Your task to perform on an android device: I want to get the bus direction from 163 St.-Amsterdam Ave. to  Amsterdam Ave, New York
Image 0: 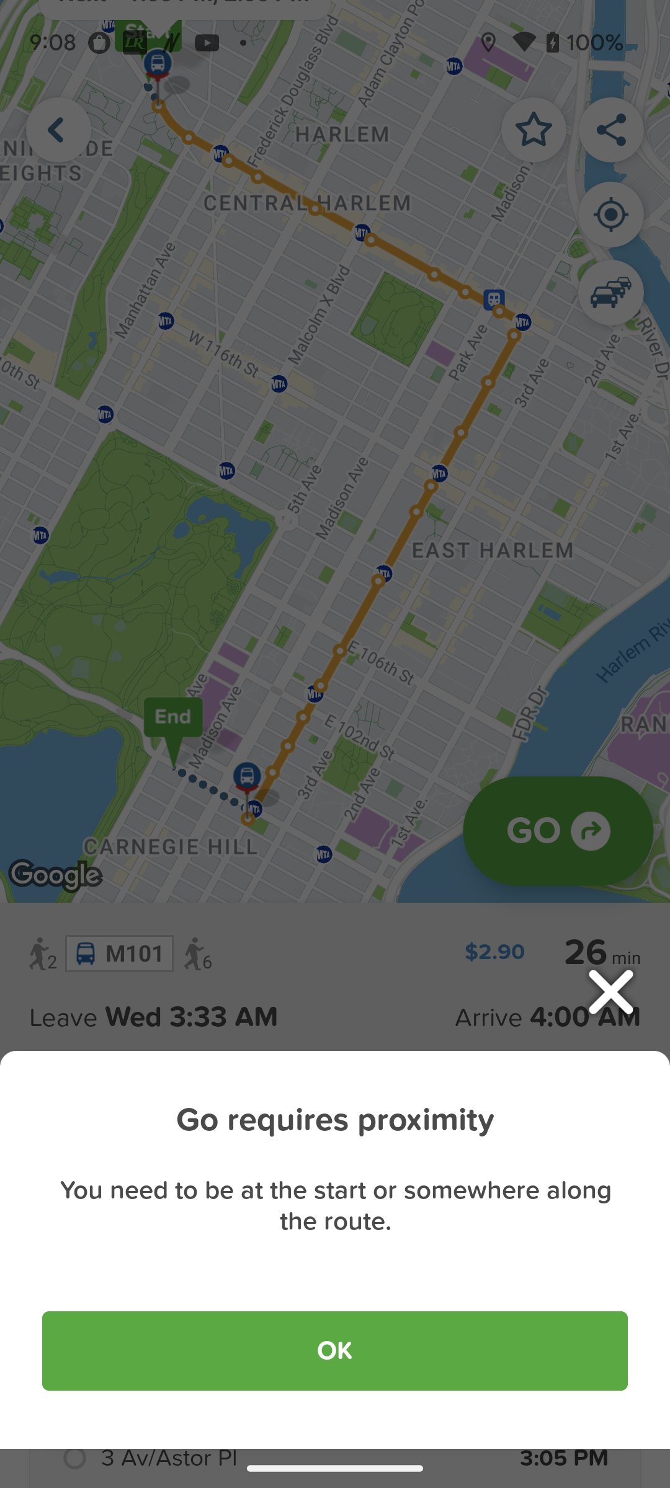
Go back to the screen
Step 0: press back button
Image 1: 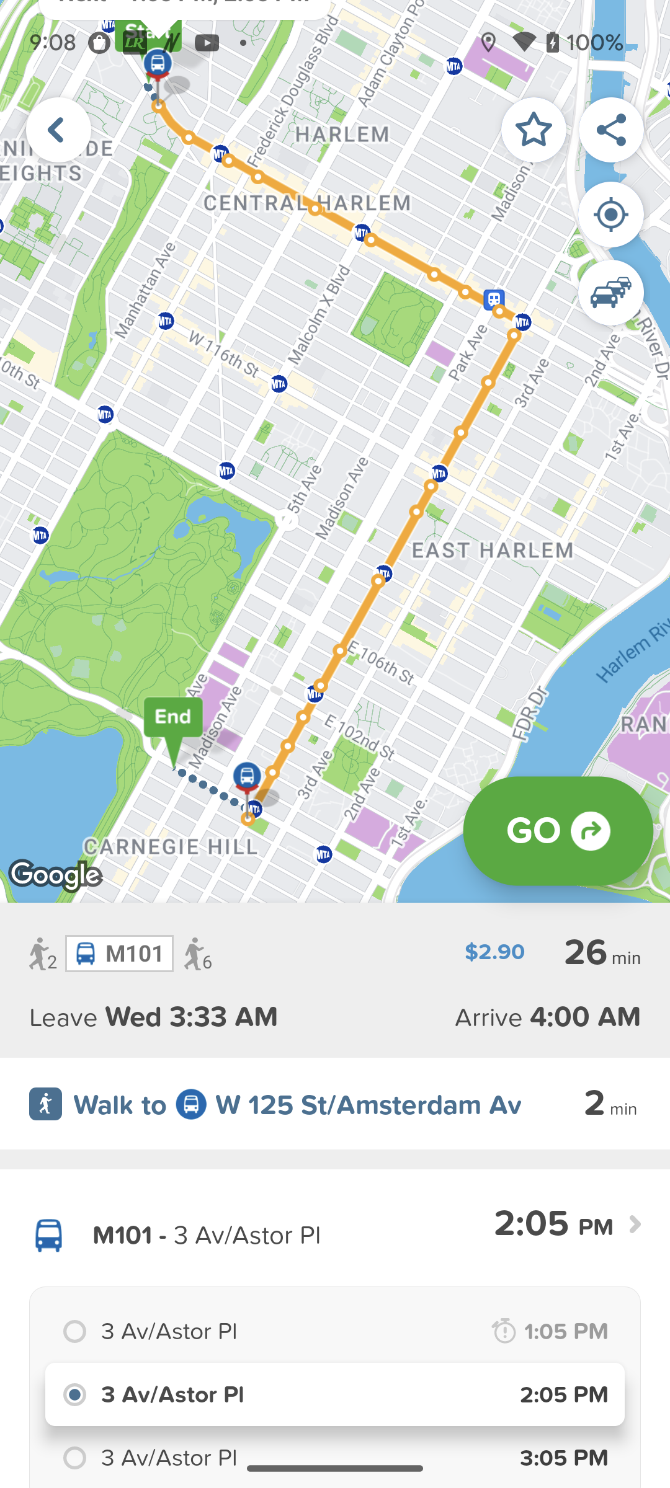
Go back to the screen
Step 1: press back button
Image 2: 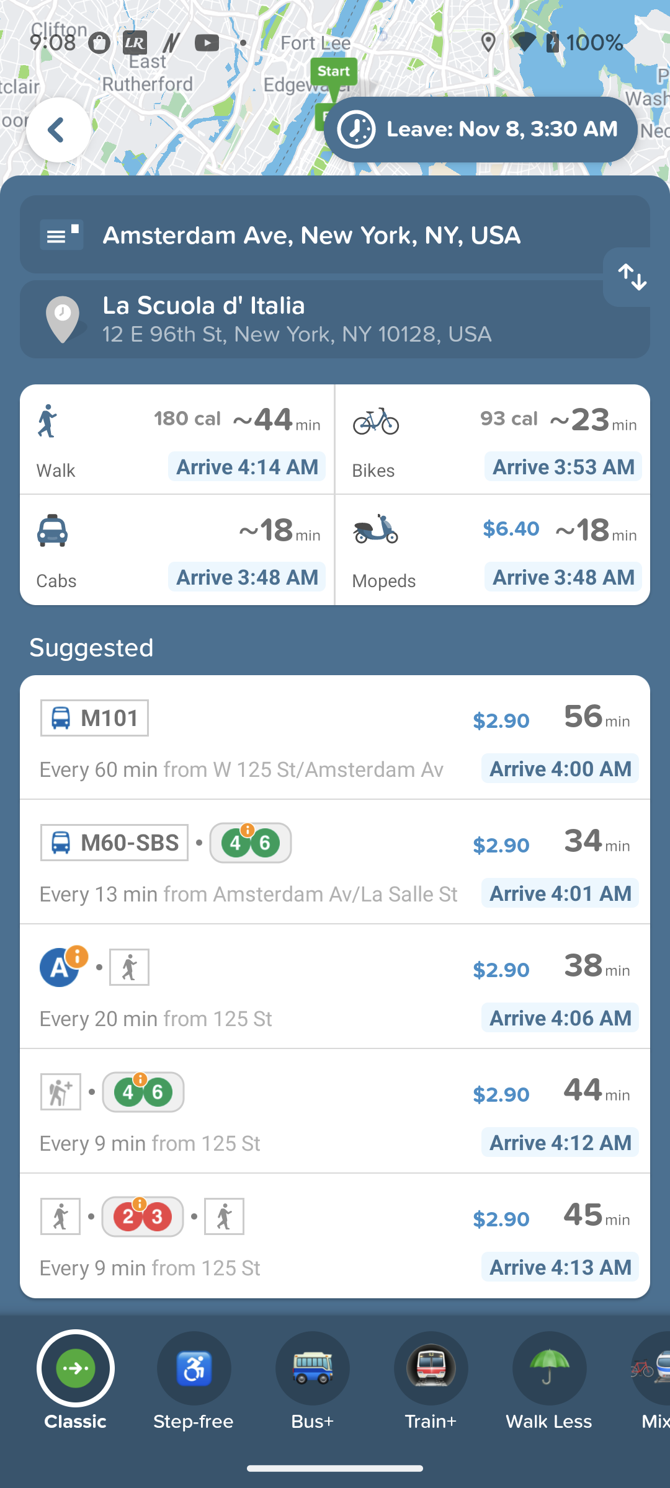
Click on the start point 
Step 2: click (363, 234)
Image 3: 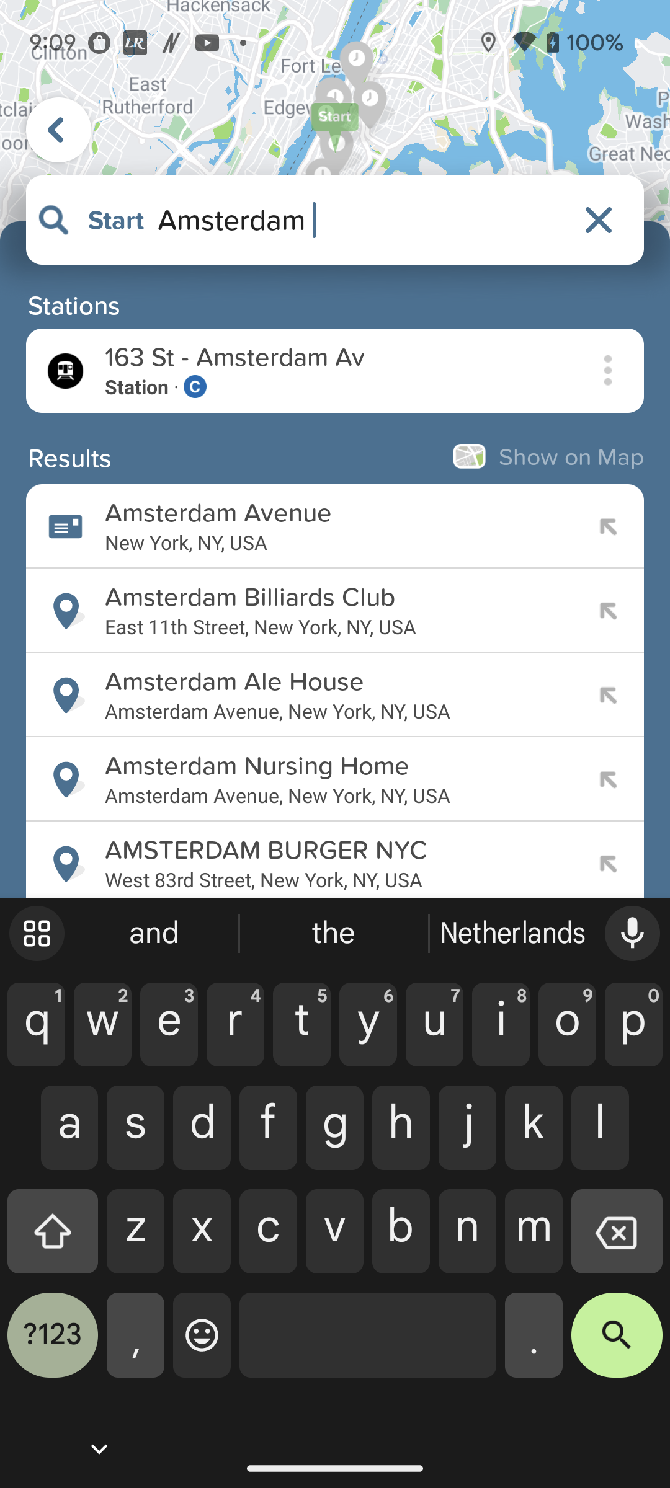
Type 163 St - Amsterdam in search bar
Step 3: type "163 St - Amsterdam"
Image 4: 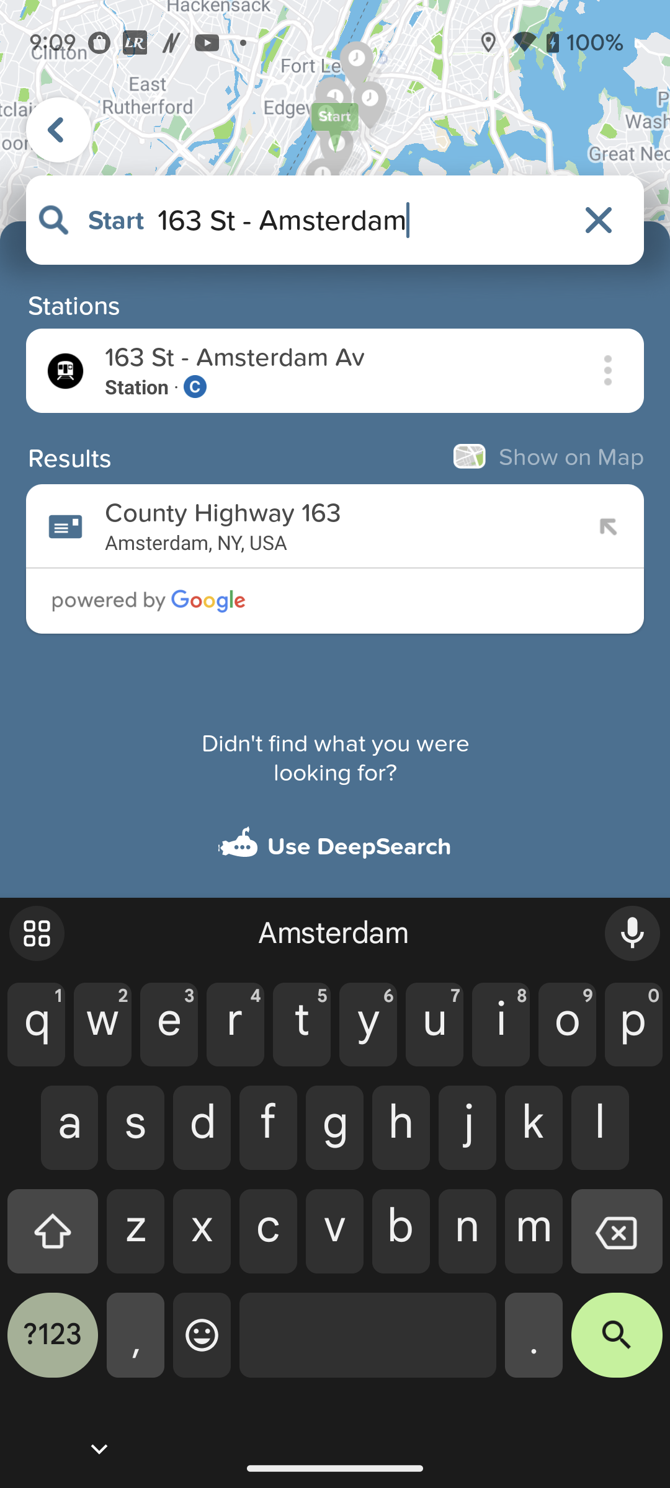
Click on the first suggestion 
Step 4: click (325, 357)
Image 5: 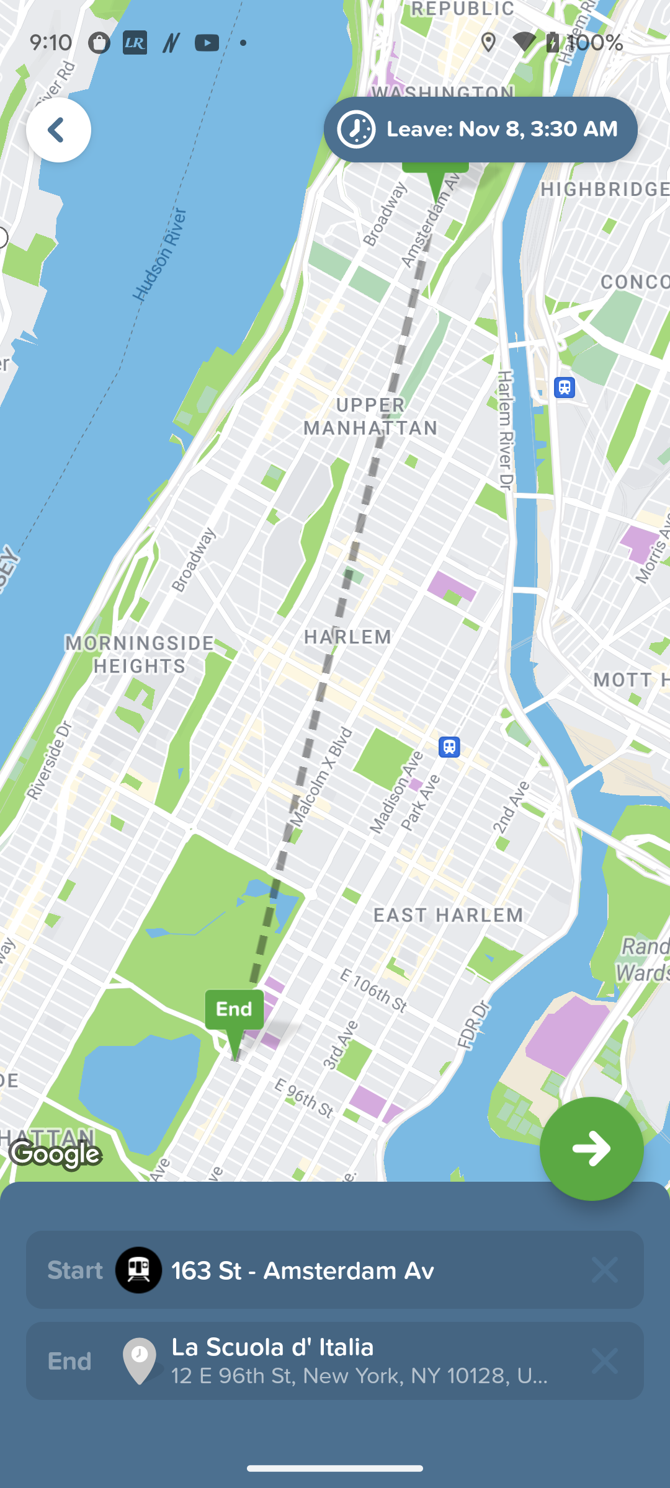
Click on the end point
Step 5: click (362, 1376)
Image 6: 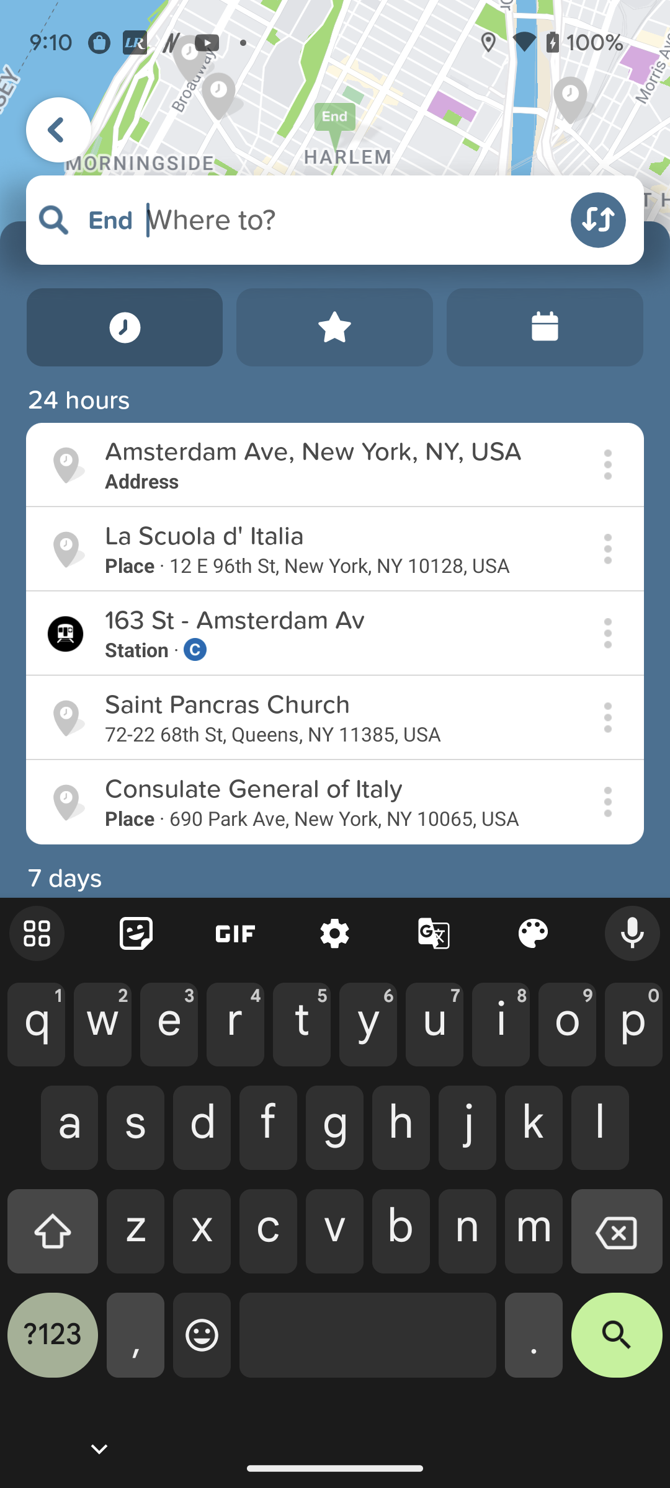
Click on the first suggestion 
Step 6: press back button
Image 7: 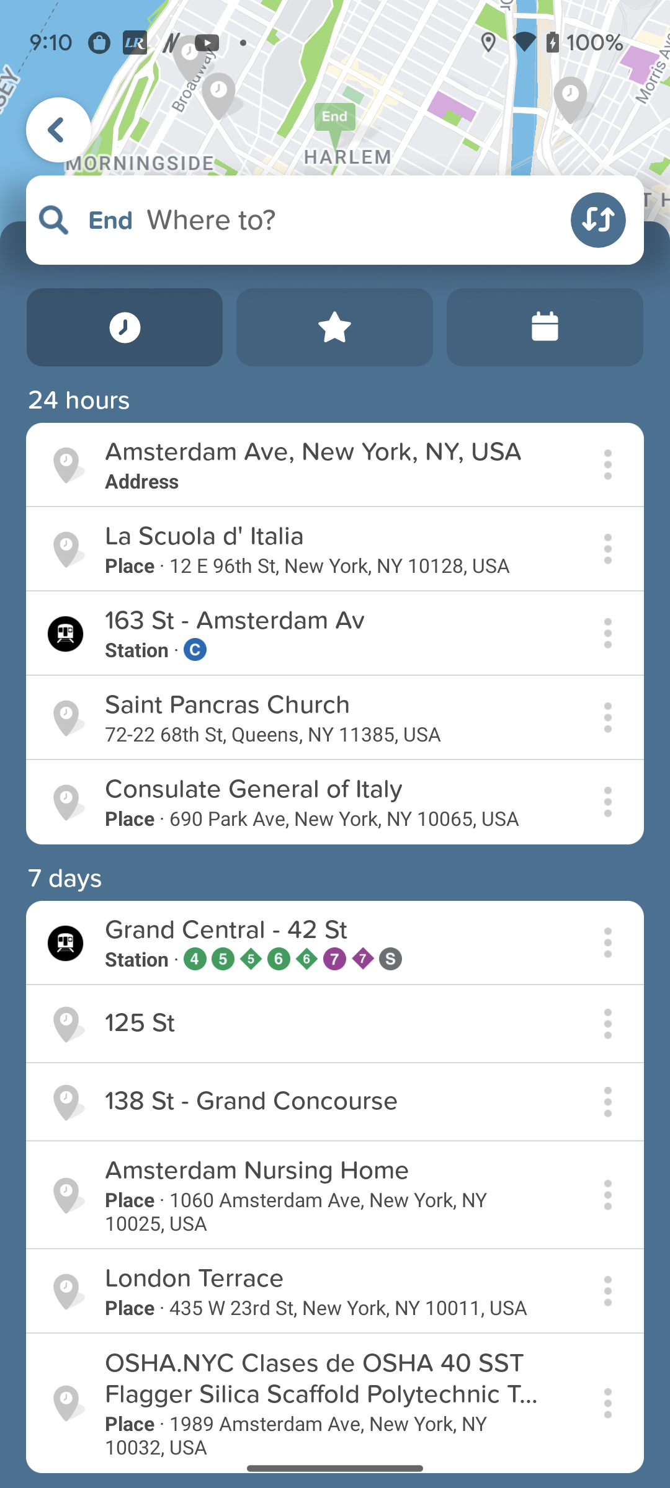
Click on the first suggestion 
Step 7: click (325, 451)
Image 8: 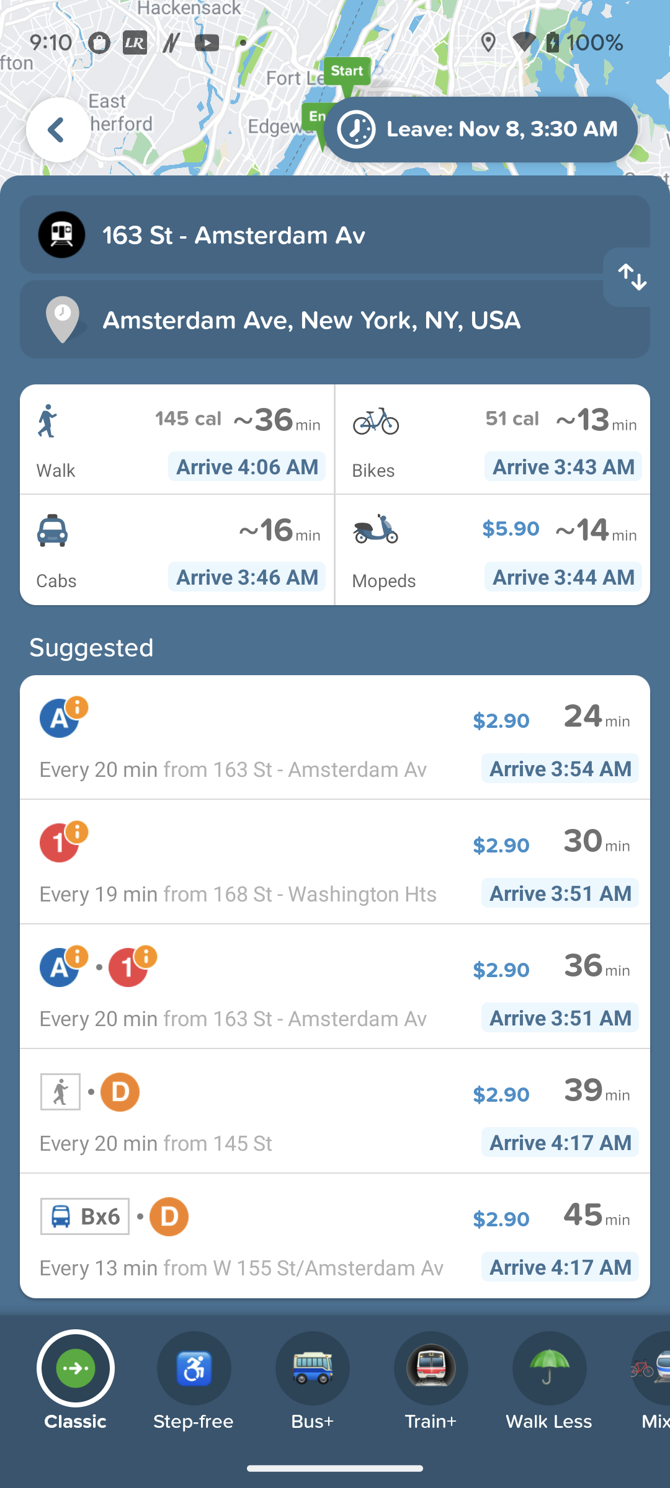
Click on the Bus icon at the bottom 
Step 8: click (296, 1389)
Image 9: 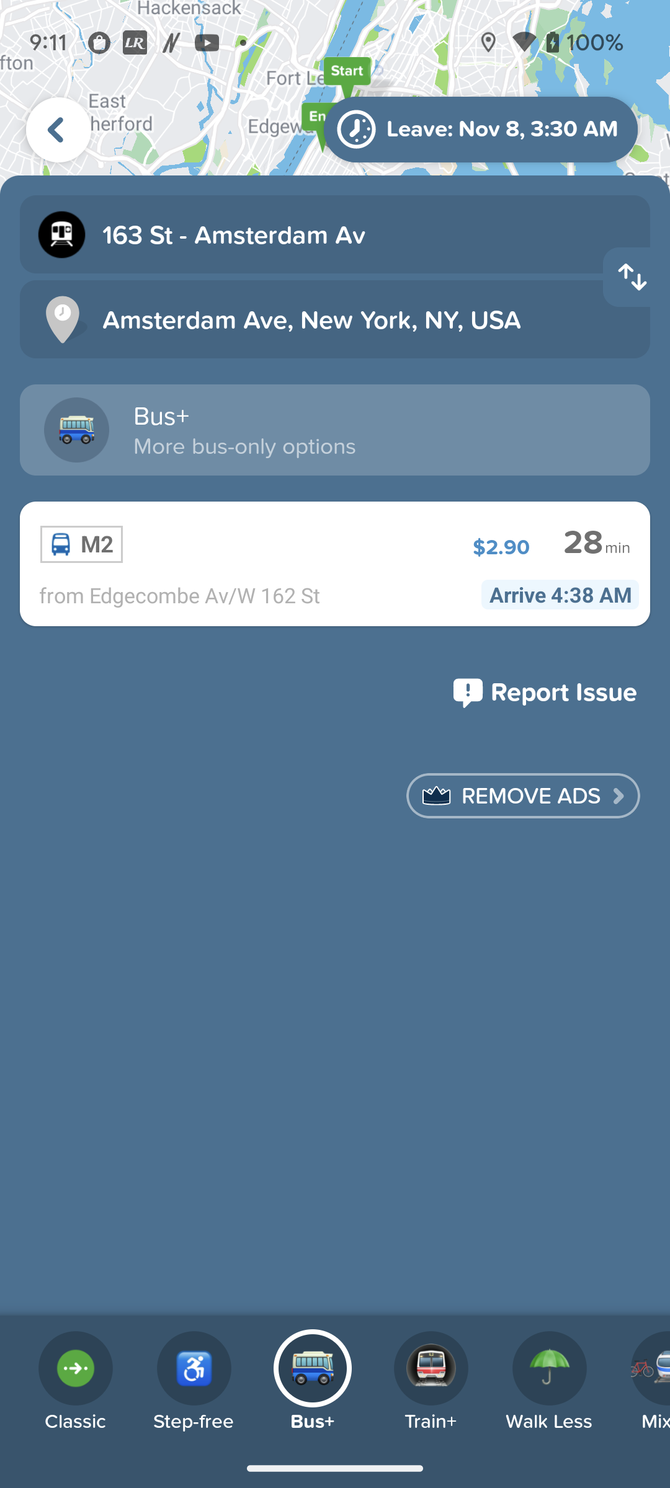
Click on the Bus icon at the bottom 
Step 9: wait